Your task to perform on an android device: Go to the video quality preferences option in YouTube settings and change it to higher picture quality
Image 0: 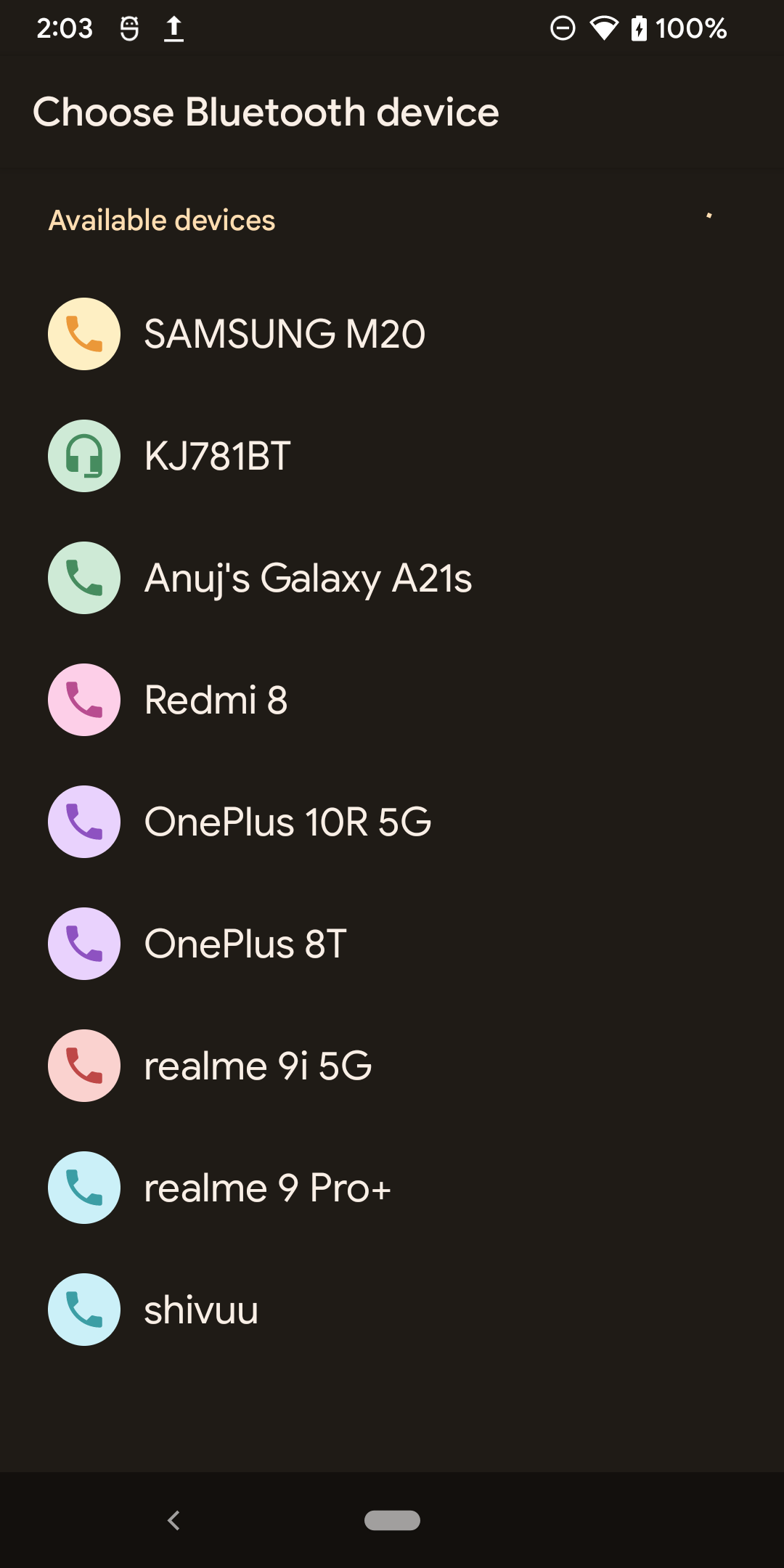
go back to previous page
Step 0: press back button
Image 1: 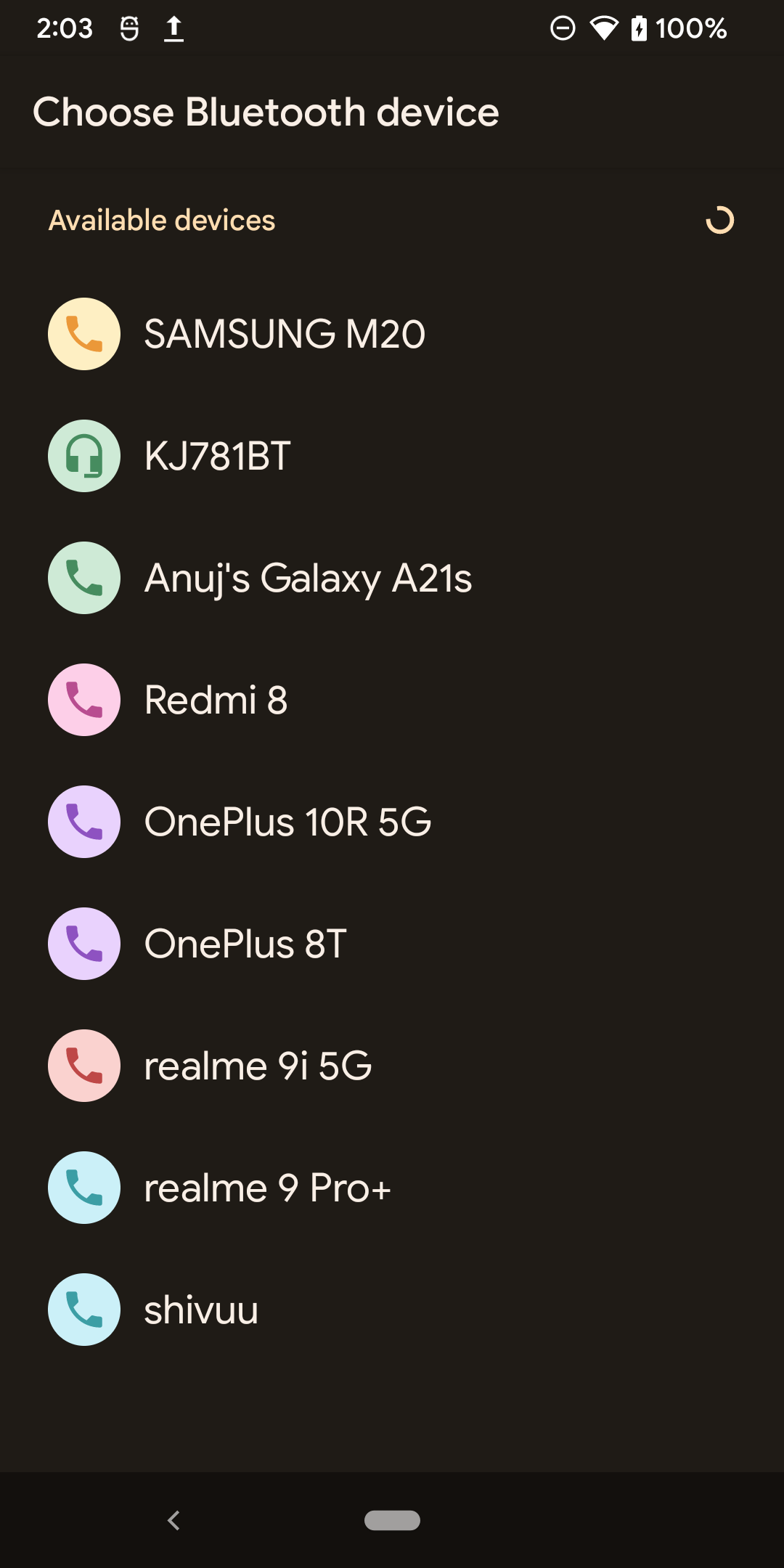
go back to previous page
Step 1: press back button
Image 2: 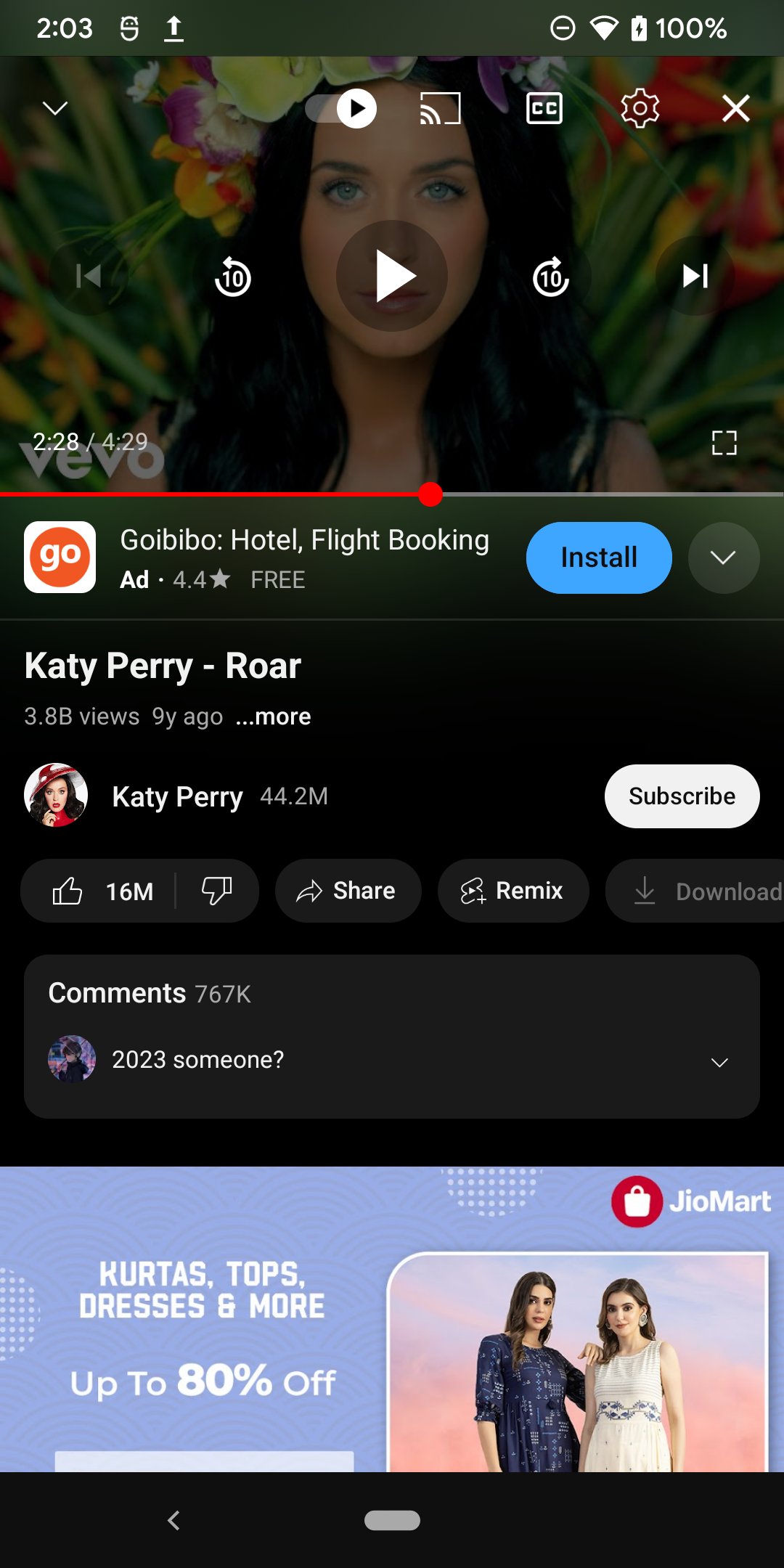
go back to previous page
Step 2: press back button
Image 3: 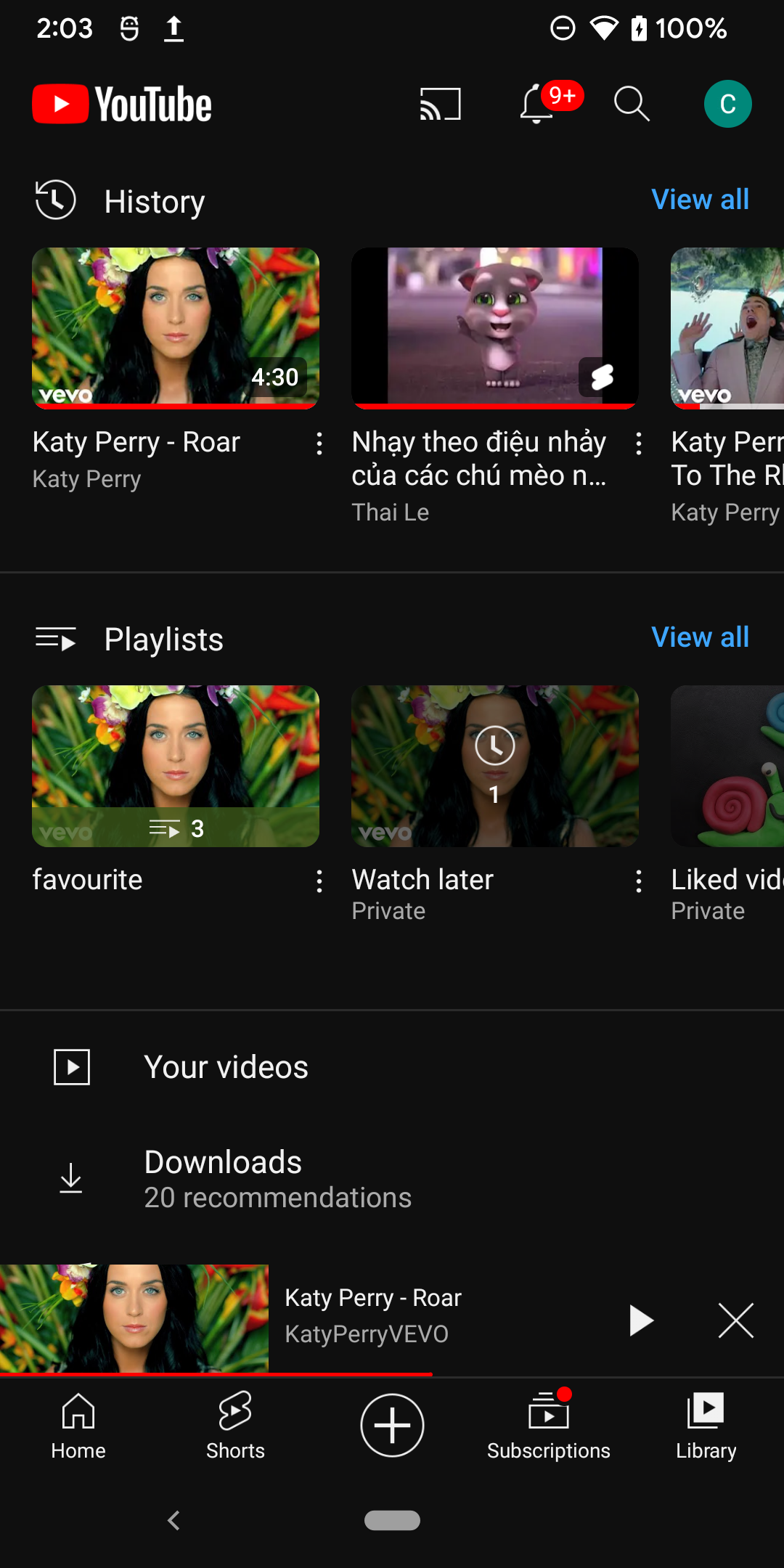
click on the profile picture at the top right corner of the screen
Step 3: click (727, 103)
Image 4: 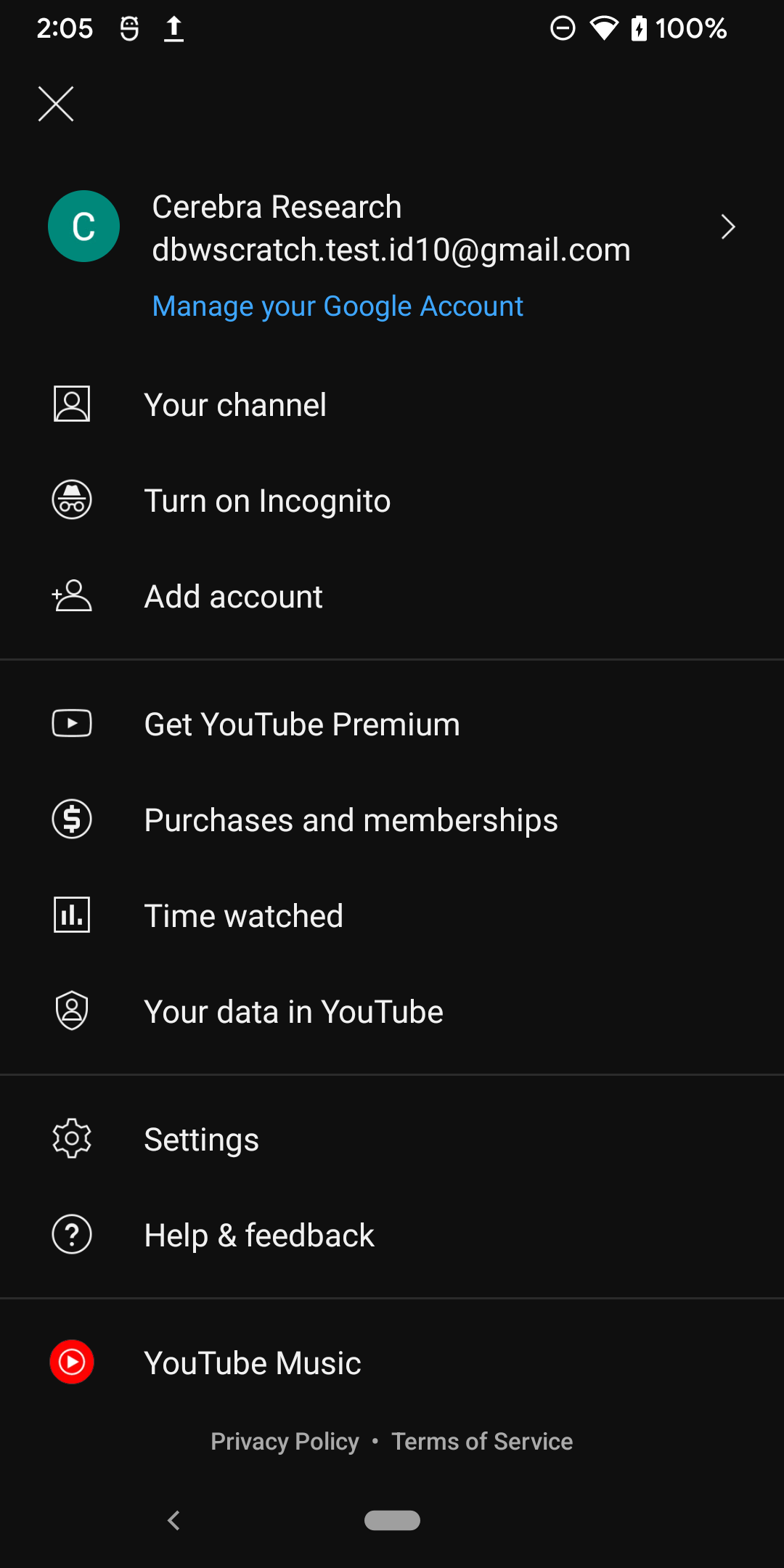
Go to the setting option 
Step 4: click (447, 1138)
Image 5: 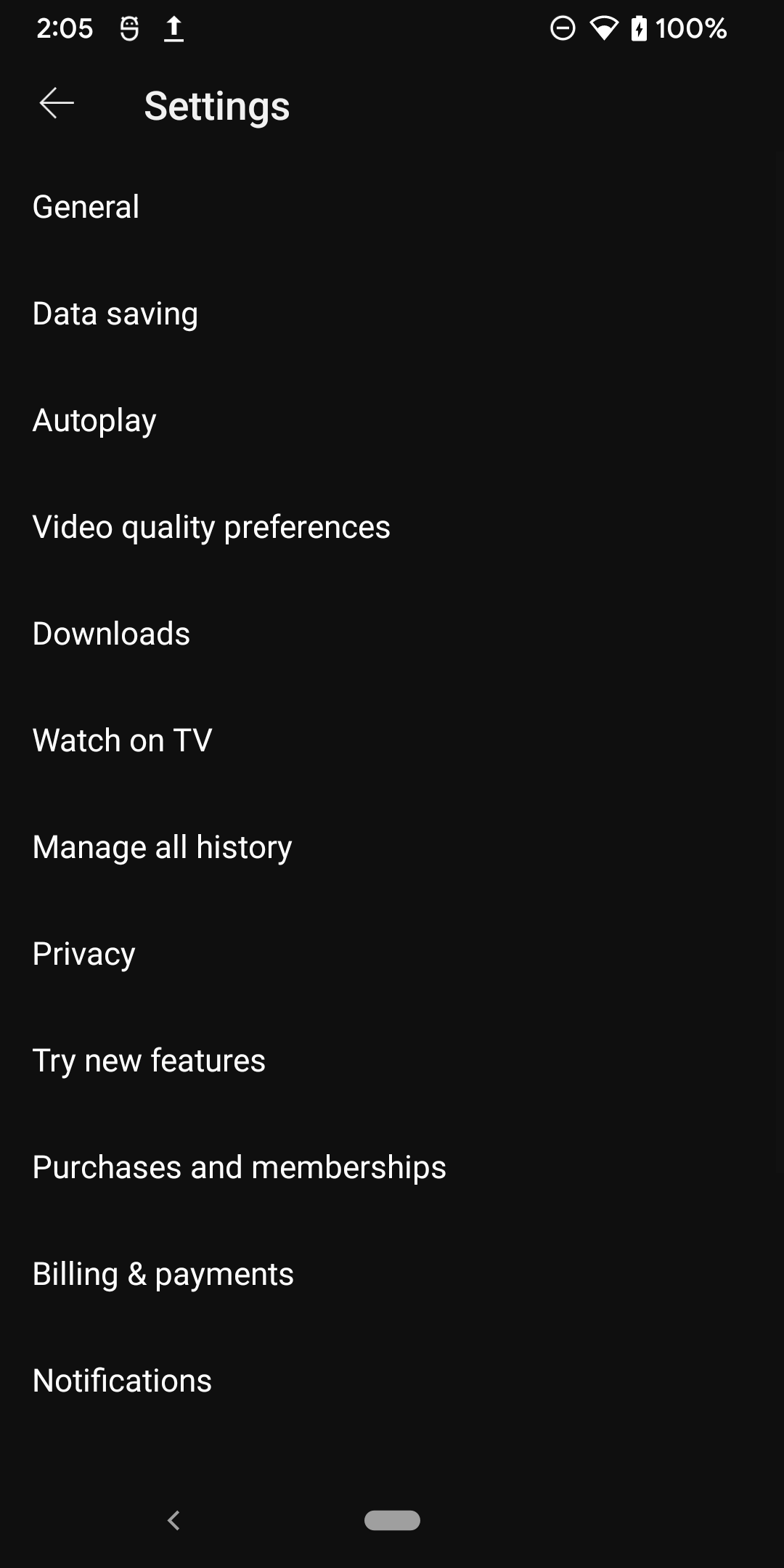
open the video quality preferences option
Step 5: click (211, 525)
Image 6: 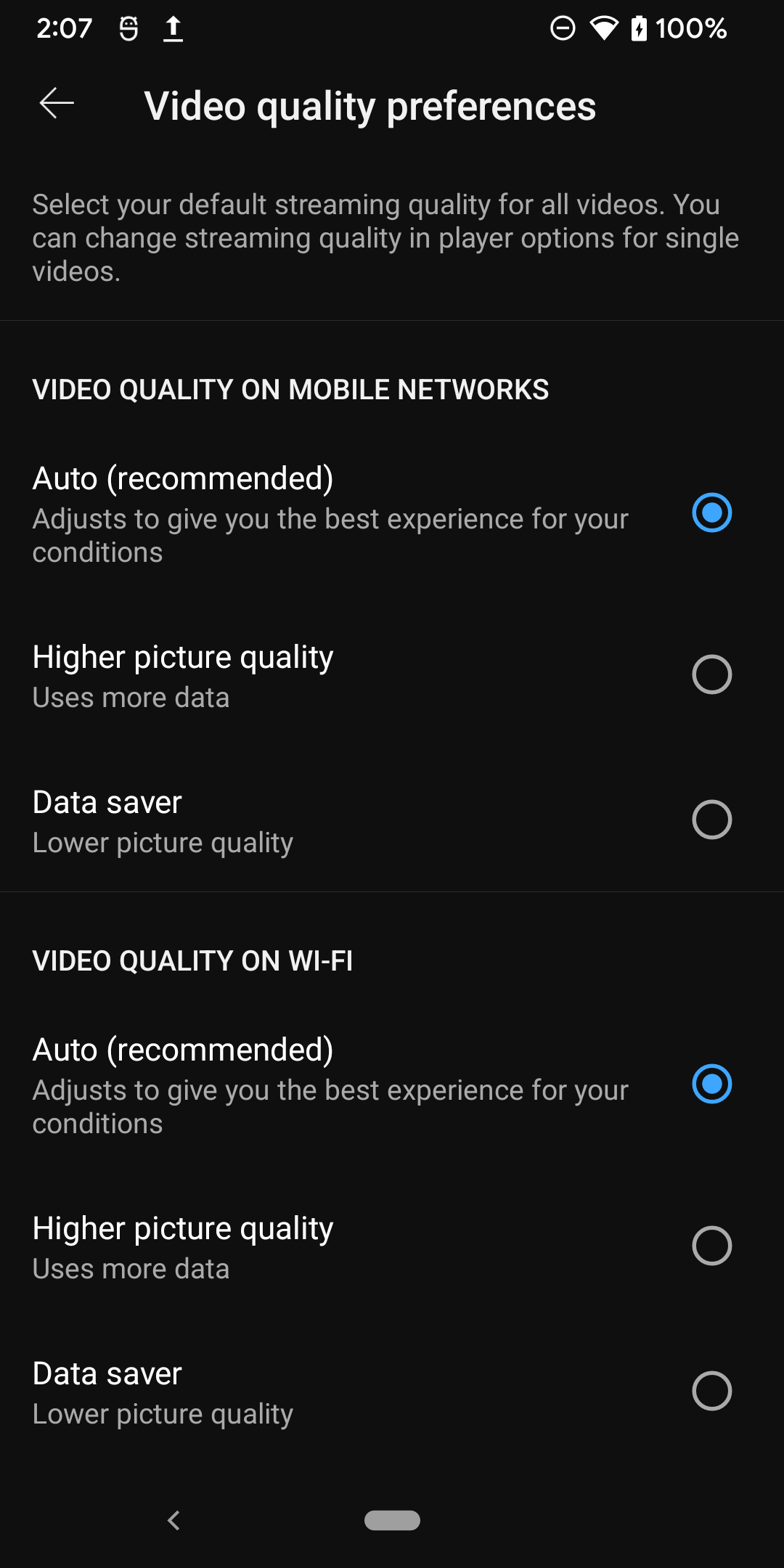
select Higher picture quality option
Step 6: click (695, 674)